Your task to perform on an android device: Star an Email from Jane , it is being an important mail in the Gmail app
Image 0: 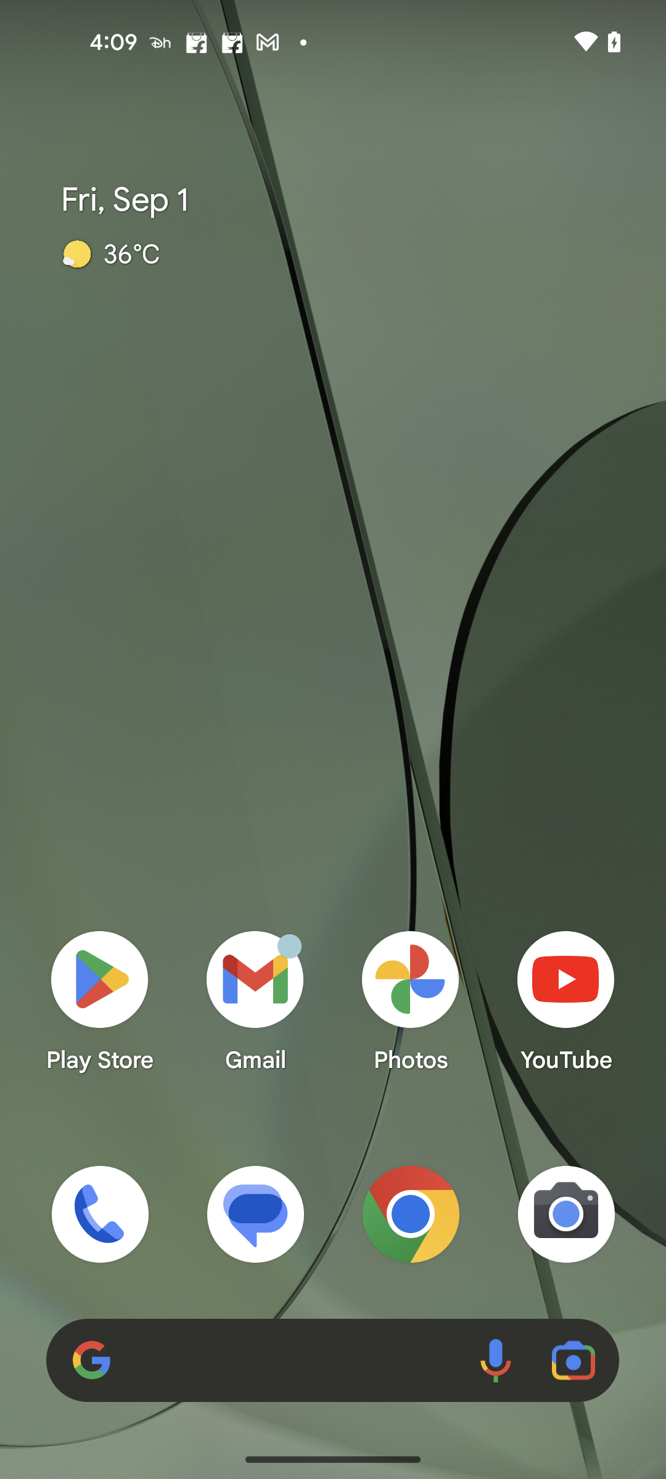
Open the Gmail app
Step 0: open app "Gmail"
Image 1: 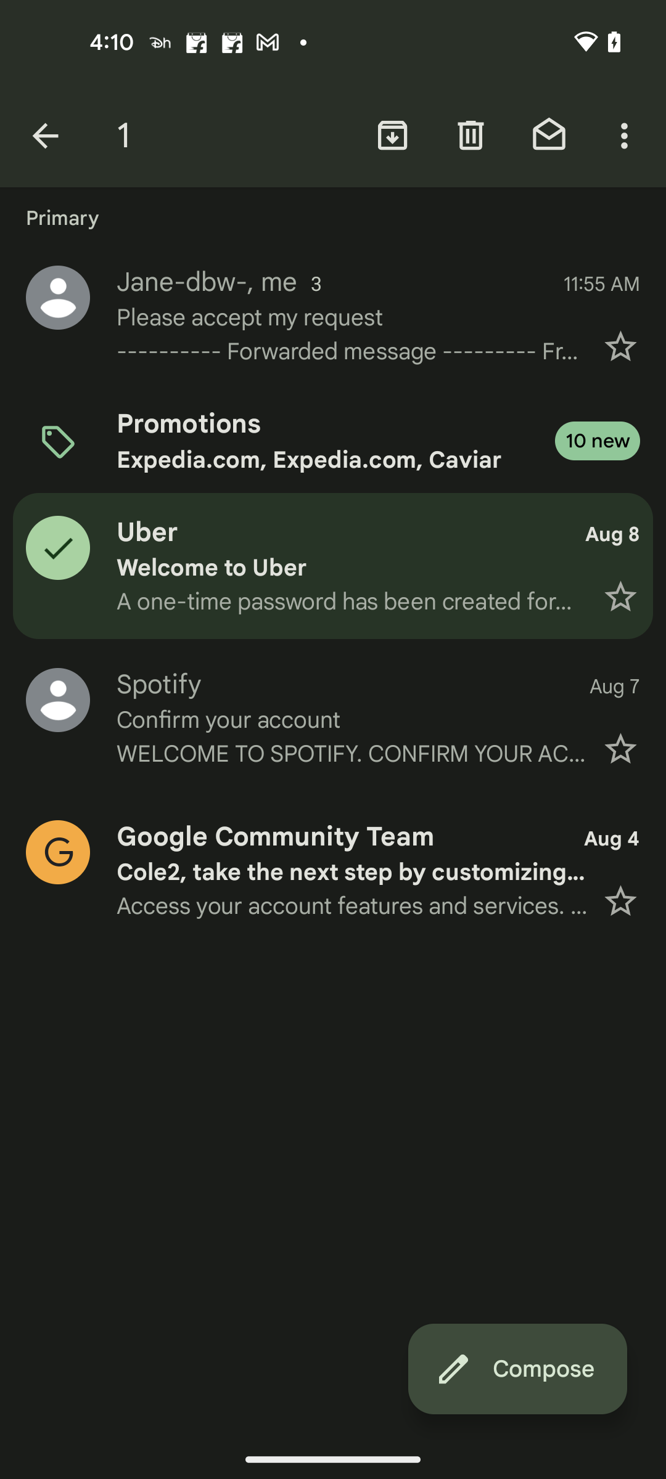
Click on the star button of the Mail from Jane
Step 1: click (333, 316)